Your task to perform on an android device: In the home workout app Start the shoulder and back beginner workout so that I can feel better and happier.
Image 0: 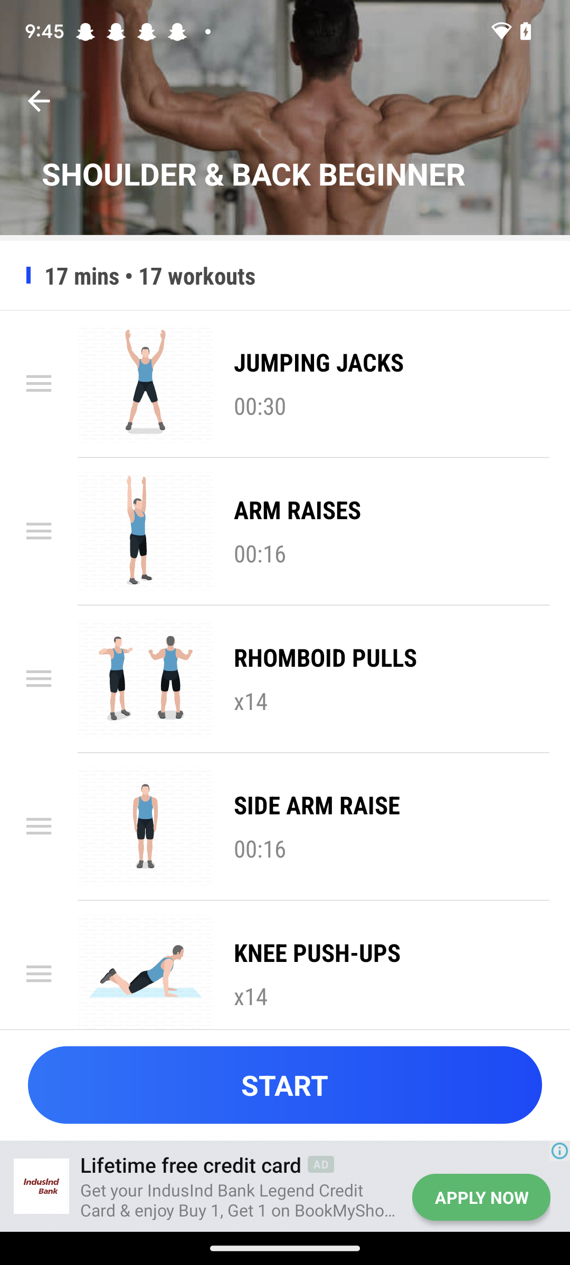
Click on the start button at the bottom of the screen.
Step 0: click (284, 1085)
Image 1: 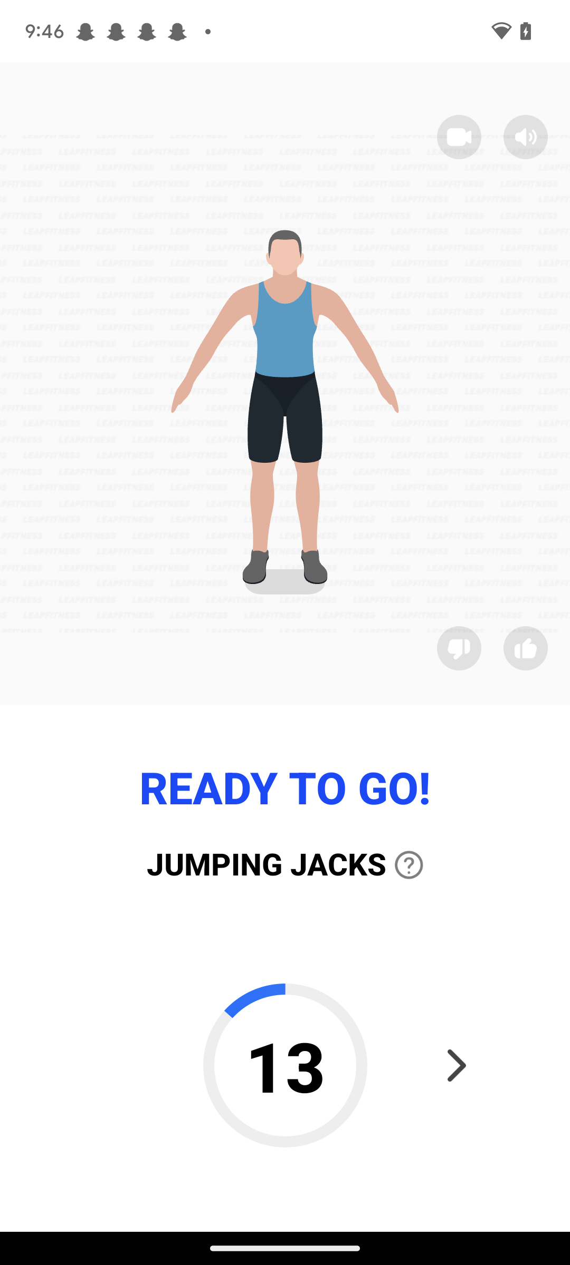
Click on the start button at the bottom of the screen.
Step 1: wait